Your task to perform on an android device: Open the Calculator Plus app and Perform basic arithmetic operations.
Image 0: 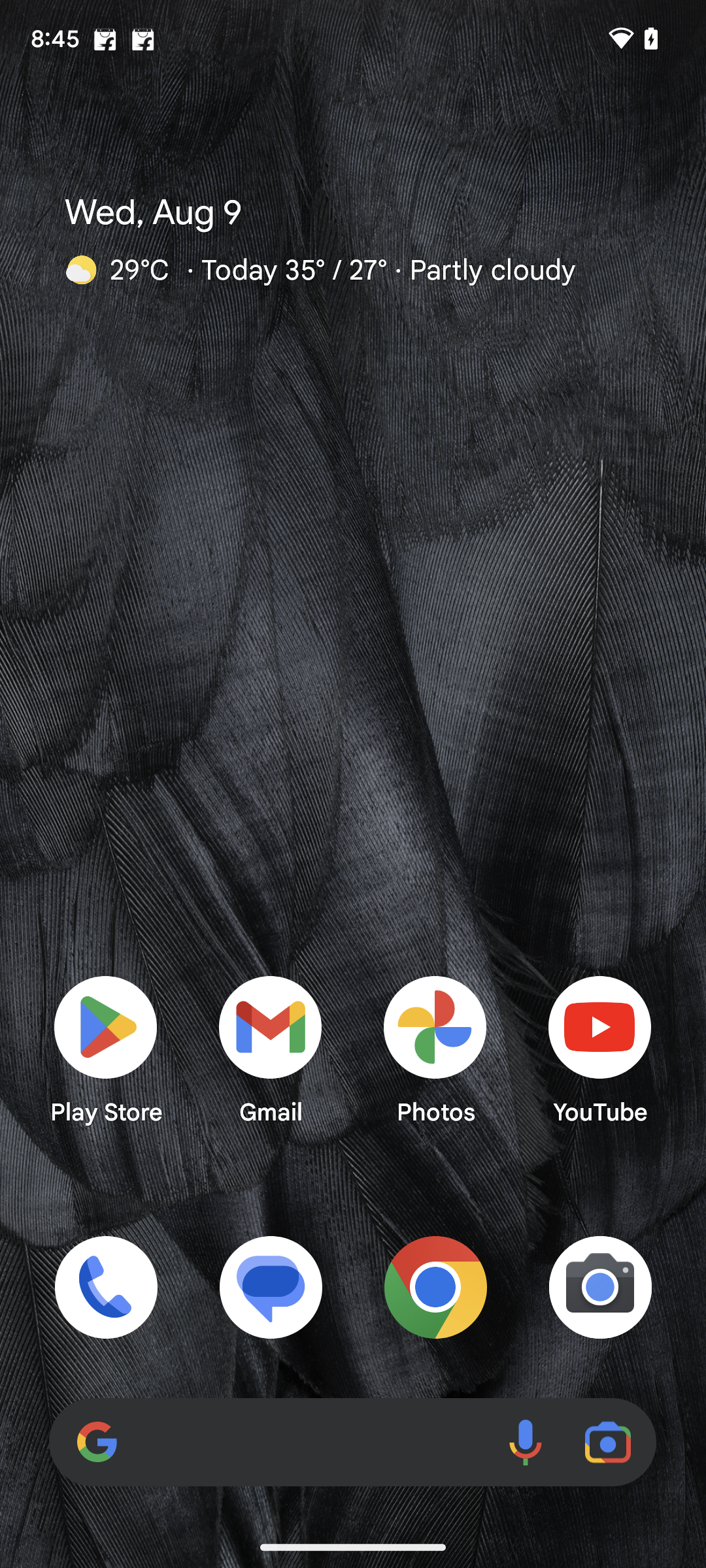
Open the Calculator Plus app.
Step 0: open app "Calculator Plus"
Image 1: 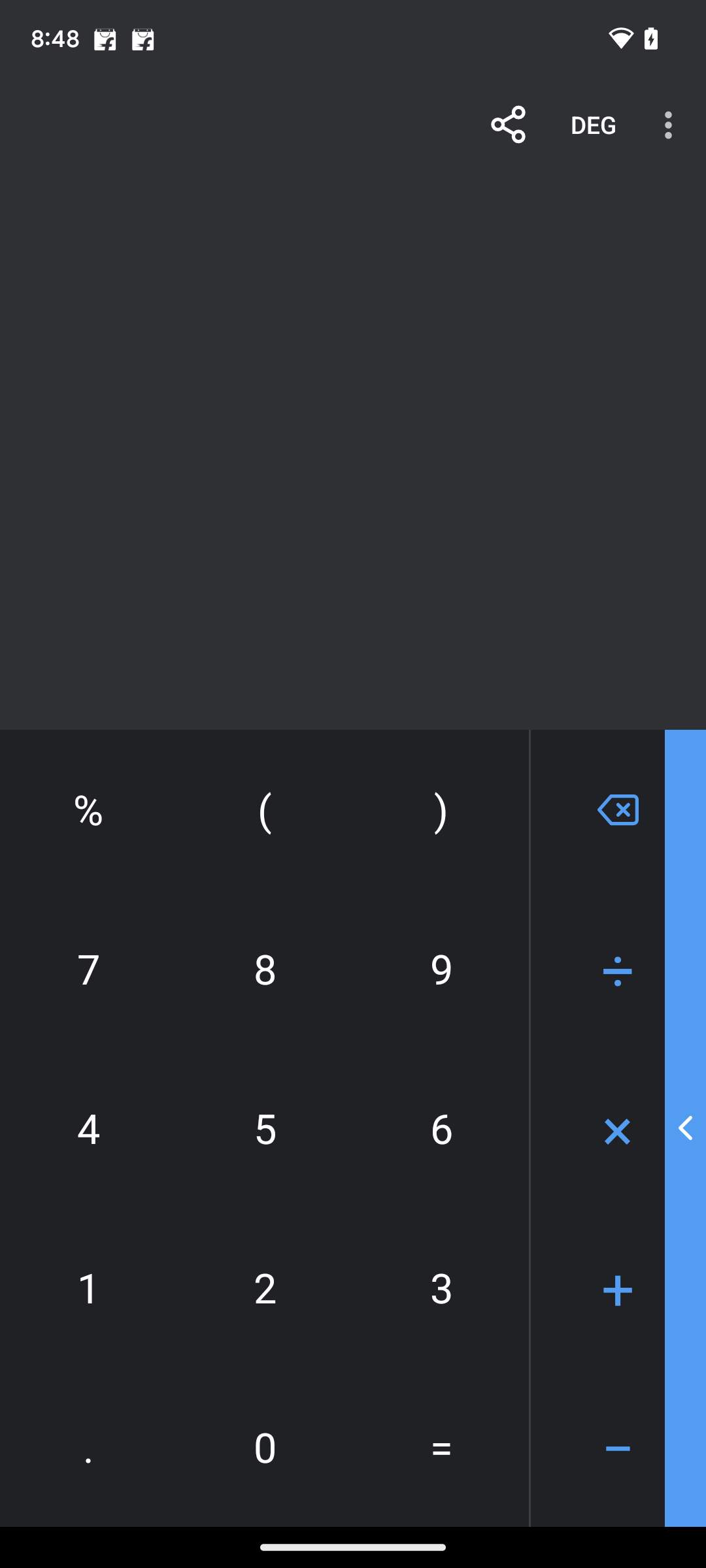
Put any number on the screen and operate.
Step 1: click (282, 1126)
Image 2: 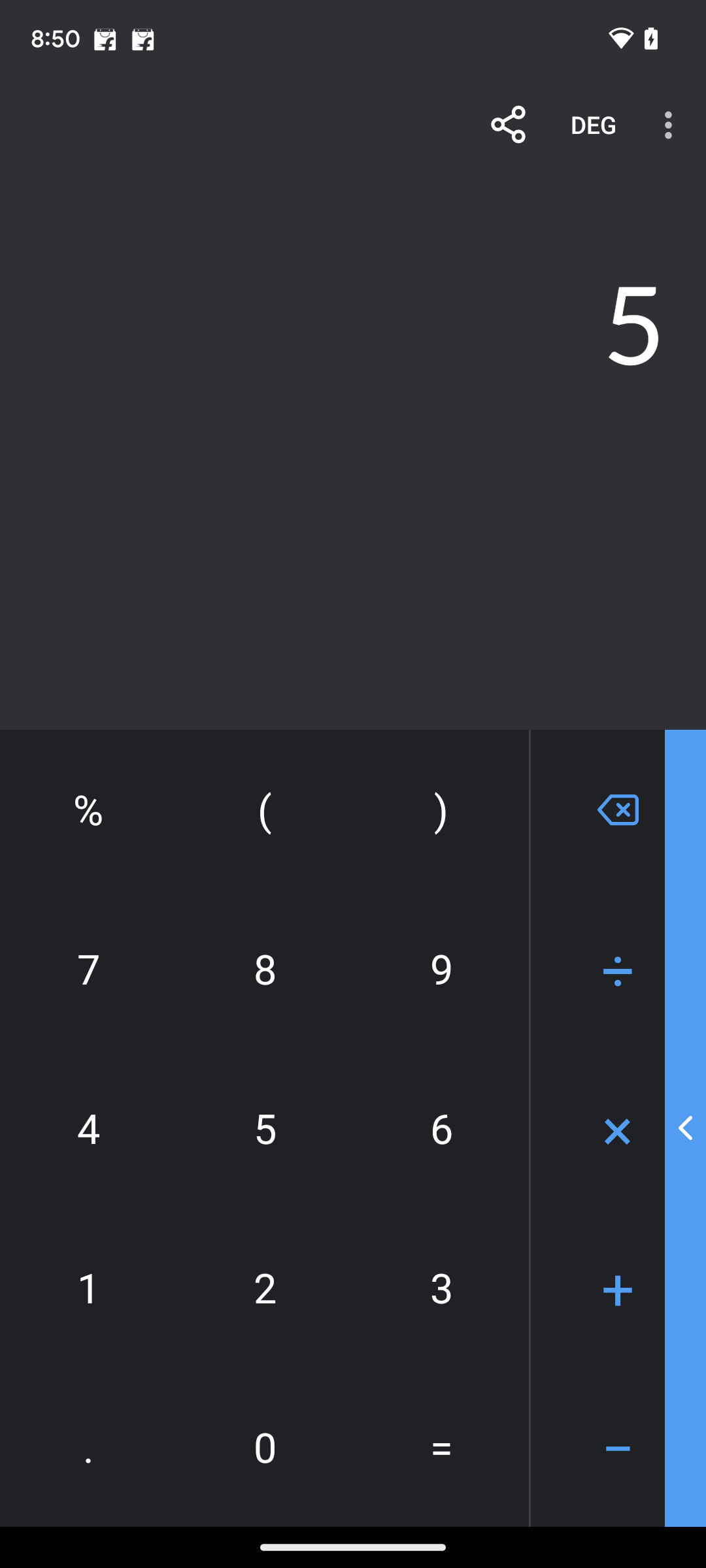
Put any number on the screen and operate.
Step 2: click (265, 1446)
Image 3: 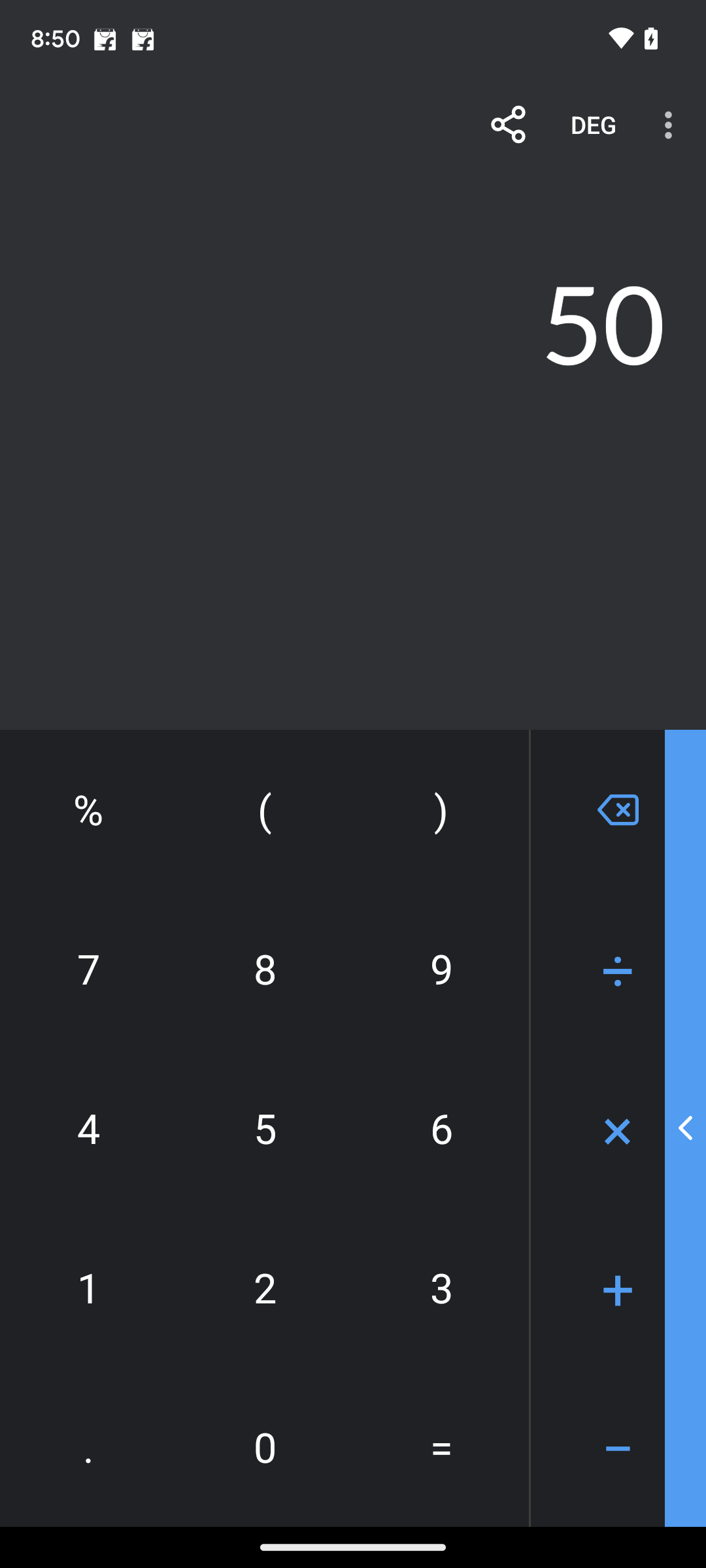
Put operation 
Step 3: click (609, 1132)